Your task to perform on an android device: Show me the message received by my friend Richard Wagner on the Chat app.
Image 0: 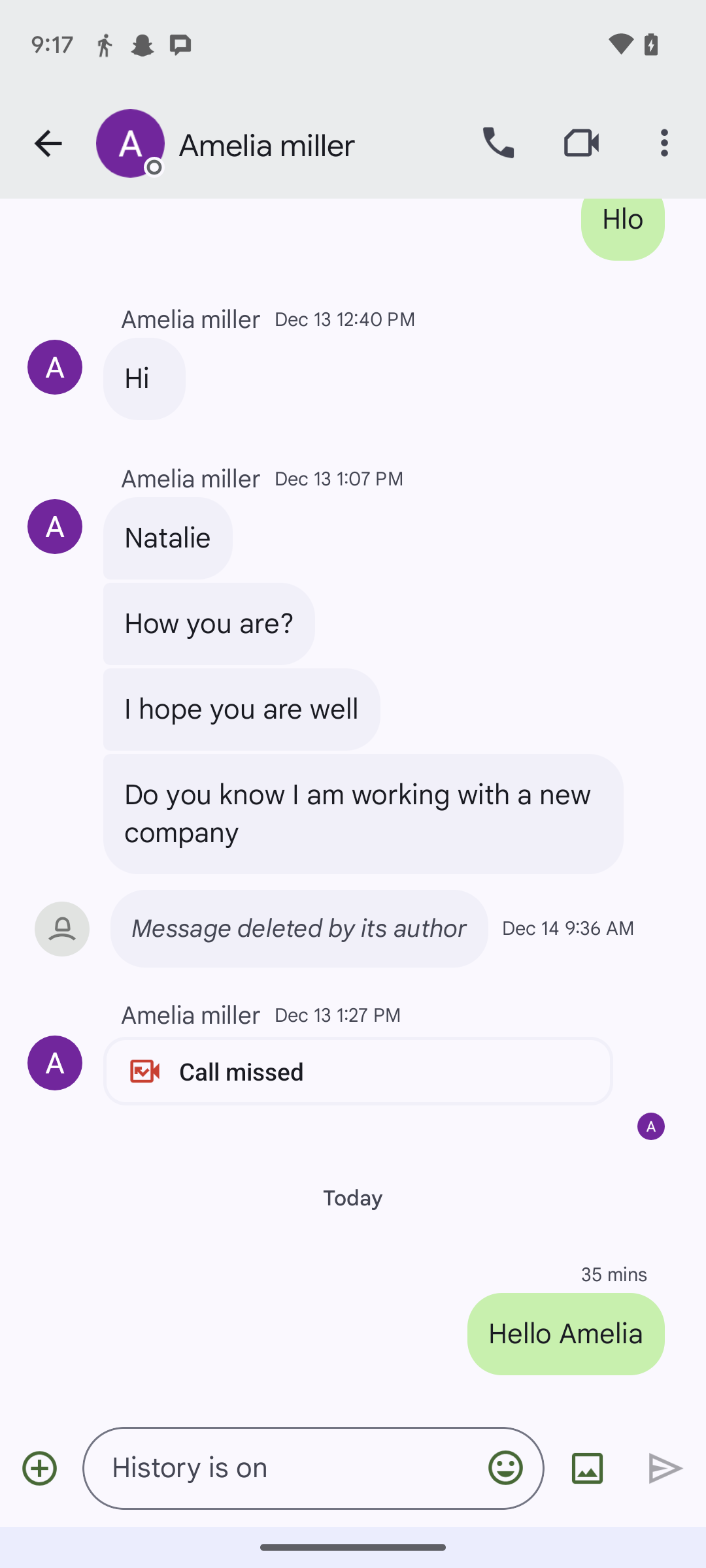
Go back to the home screen of the app.
Step 0: press back button
Image 1: 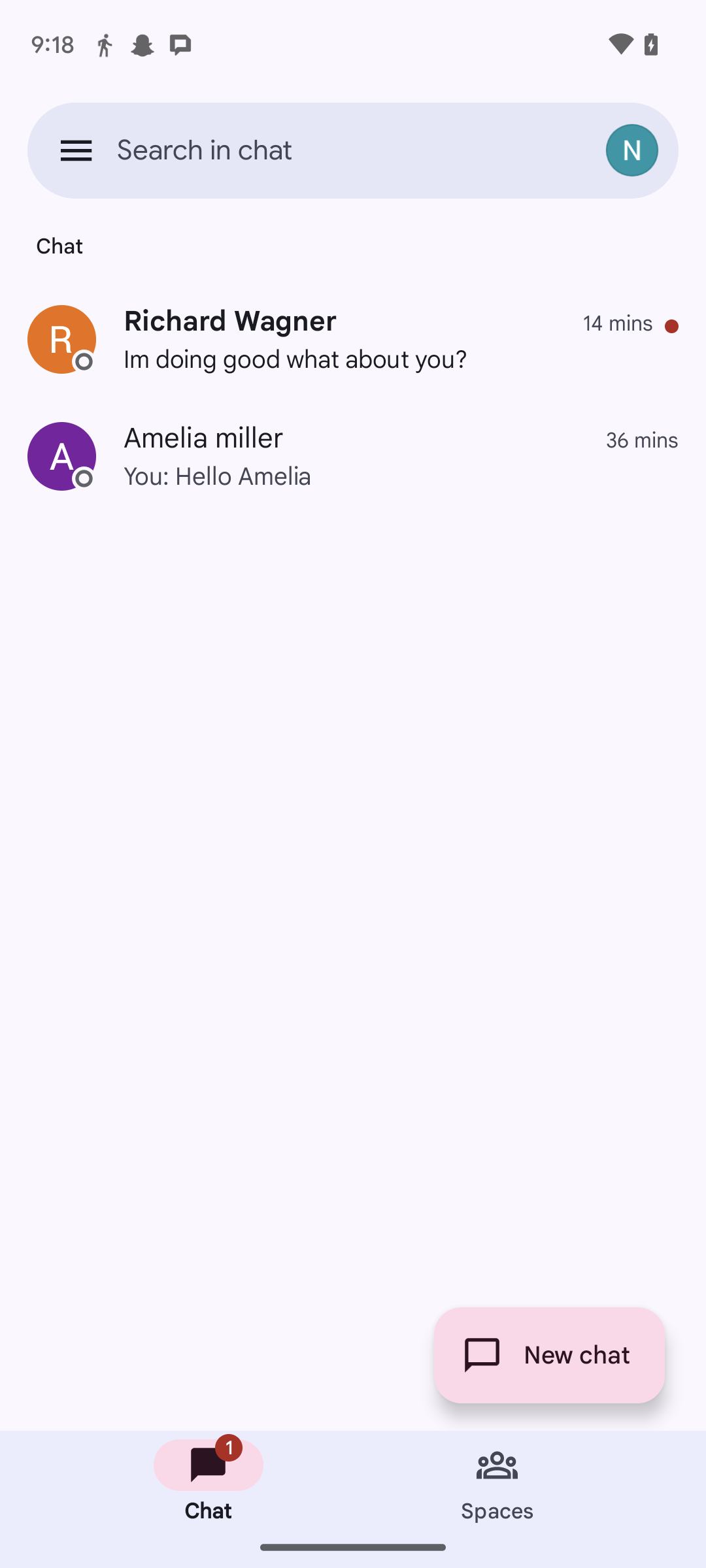
Click on the chat of Richard Wagner.
Step 1: click (353, 339)